Your task to perform on an android device: Track your learning progress
Image 0: 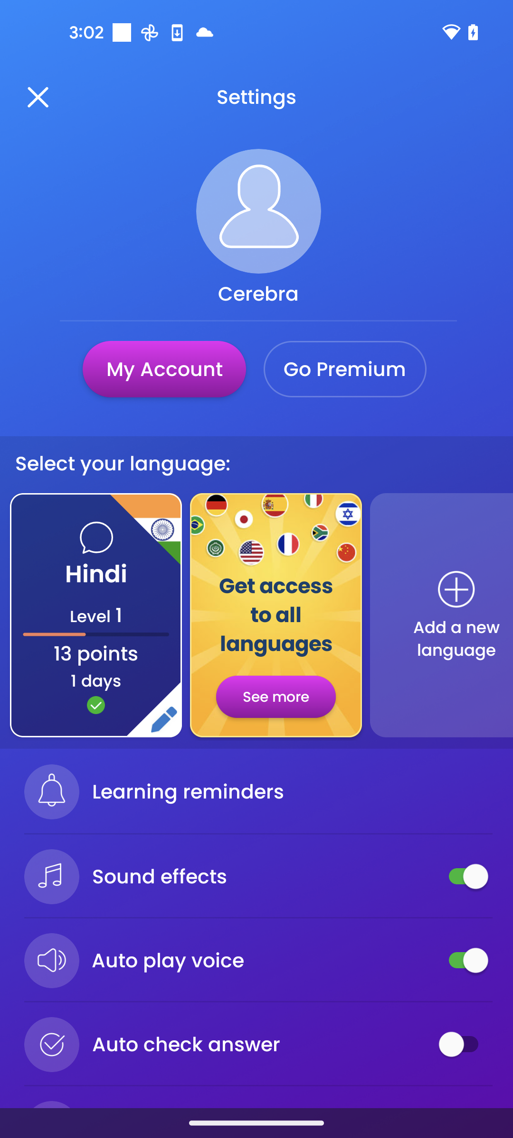
Go back to the home page
Step 0: press back button
Image 1: 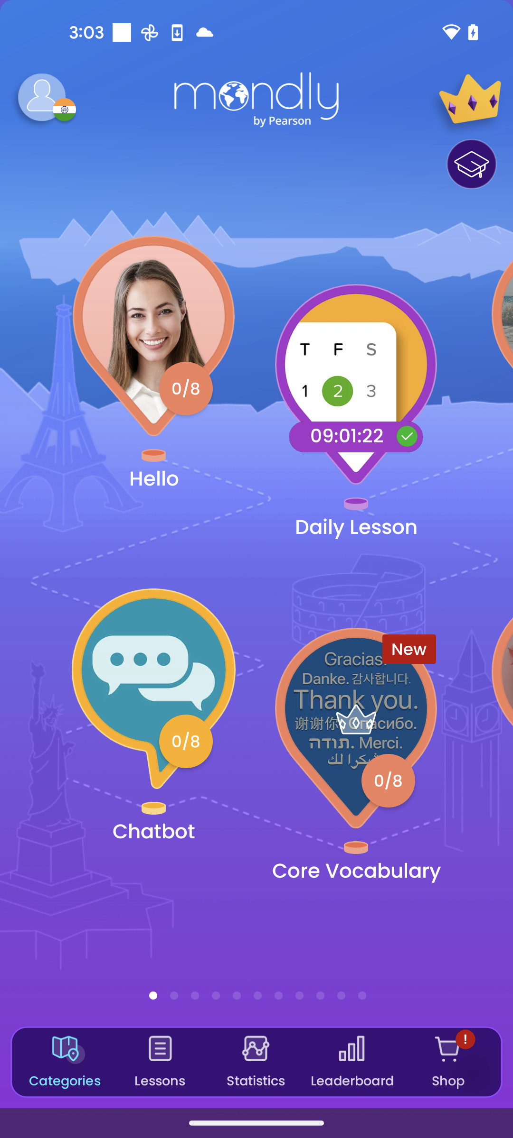
click on the statistics tab
Step 1: click (255, 1048)
Image 2: 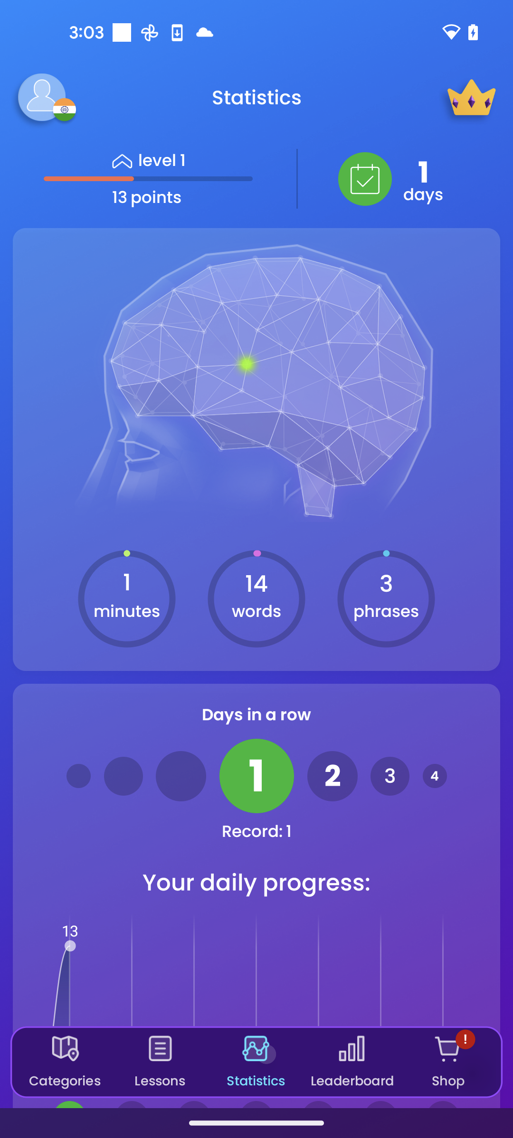
swipe up to know more about progress 
Step 2: scroll down